Your task to perform on an android device: Open the To-Do List app, click on the task "Help Sasha with Math Test" from the personal list, and share it at dbwscratch.test.id4@gmail.com.
Image 0: 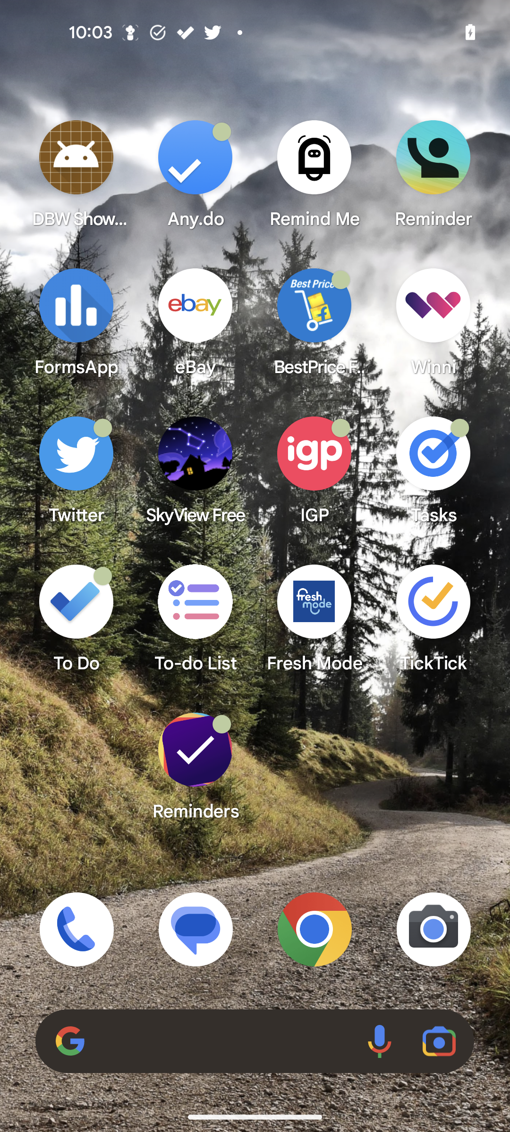
Step 0: open app "To-do List"
Image 1: 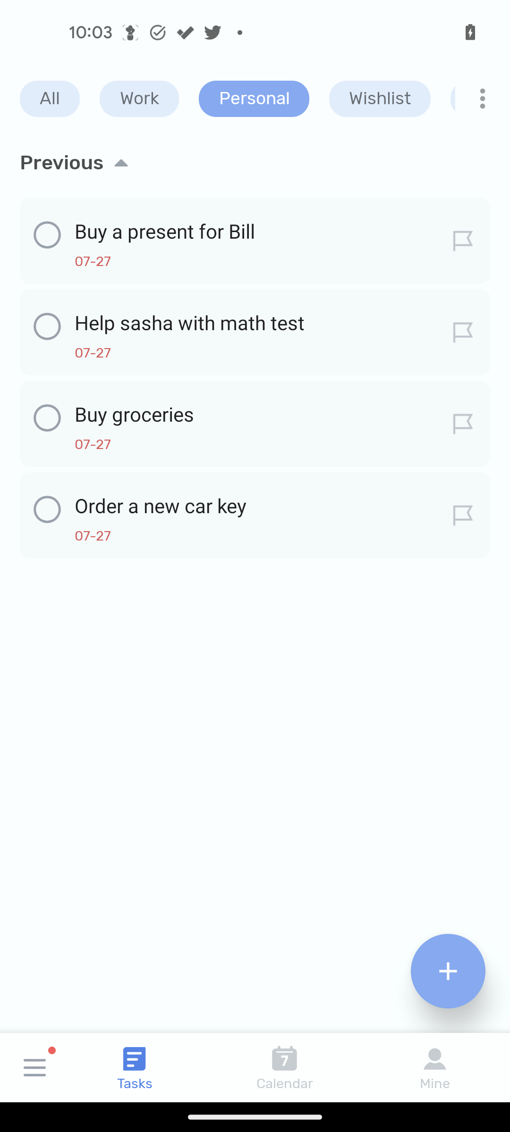
Click on the "Help Sasha with math test "
Step 1: click (247, 322)
Image 2: 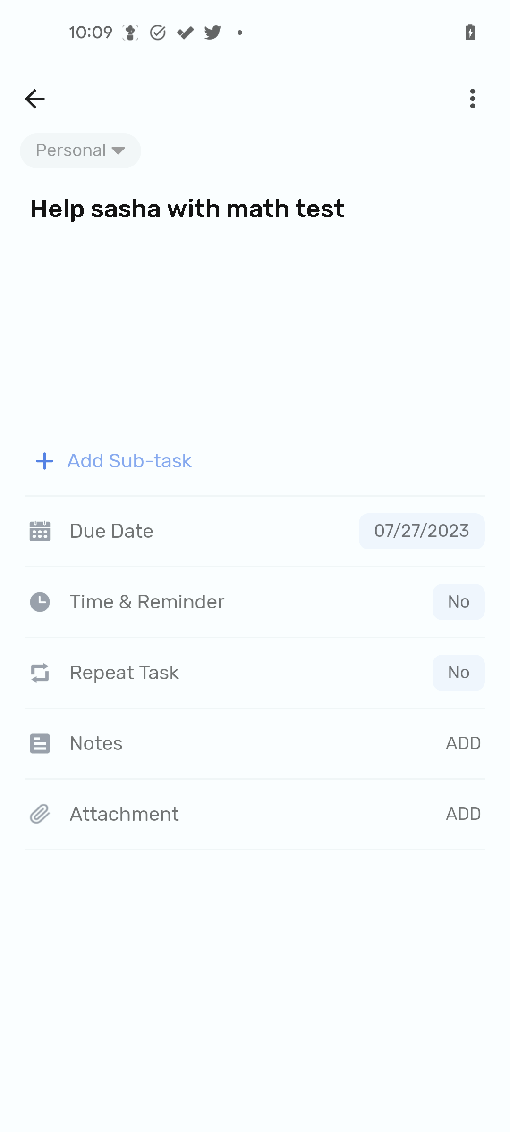
Click on the three vertical dots icon at the top of the screen.
Step 2: click (471, 96)
Image 3: 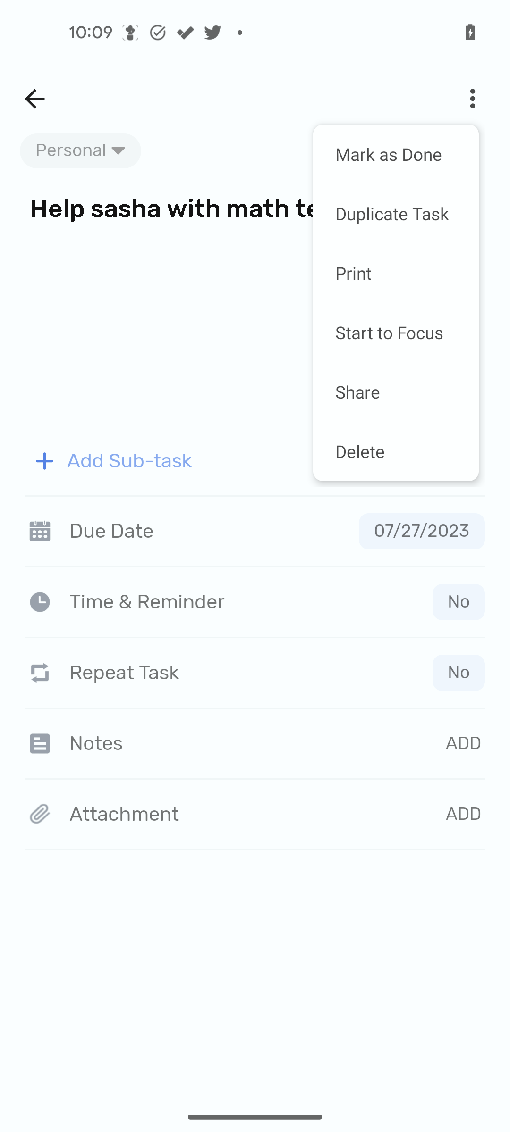
Click on the share button.
Step 3: click (396, 391)
Image 4: 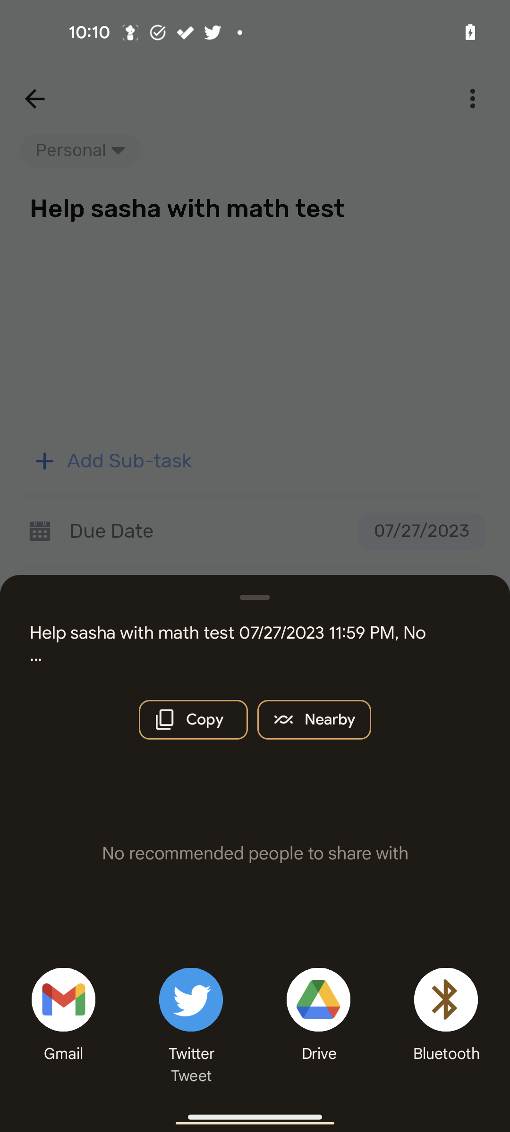
Click on the Gmail icon.
Step 4: click (49, 1012)
Image 6: 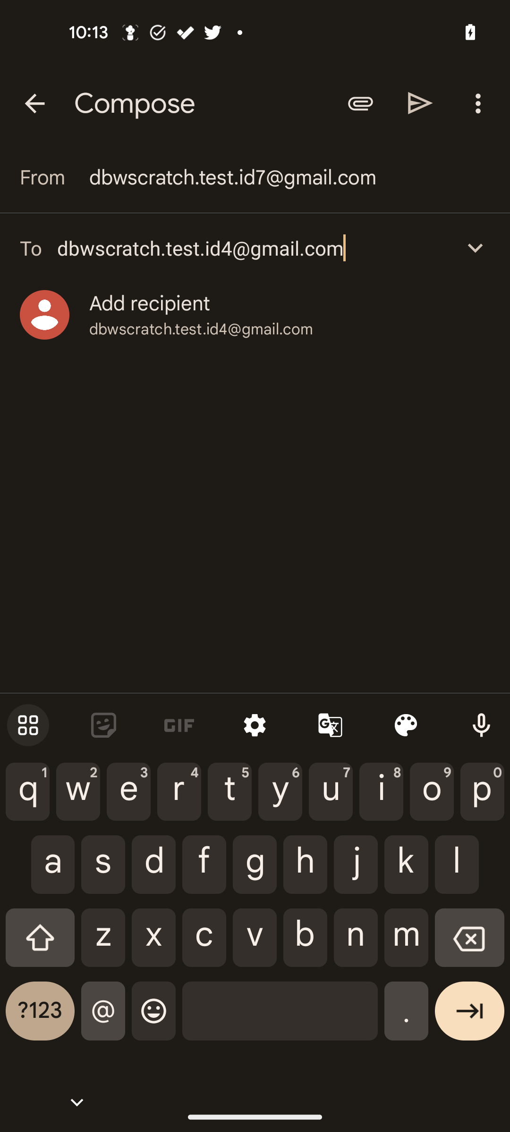
Click on the send button at the top of the screen to send it.
Step 6: click (420, 103)